Your task to perform on an android device: Go to the search bar and search for the LastPass mail.
Image 0: 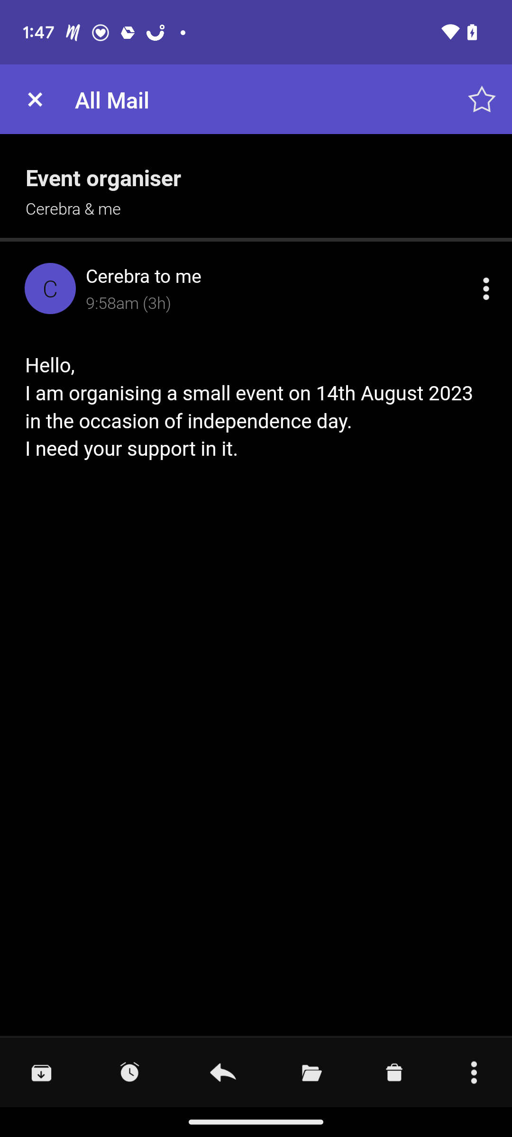
Go back to the previous screen.
Step 0: press back button
Image 1: 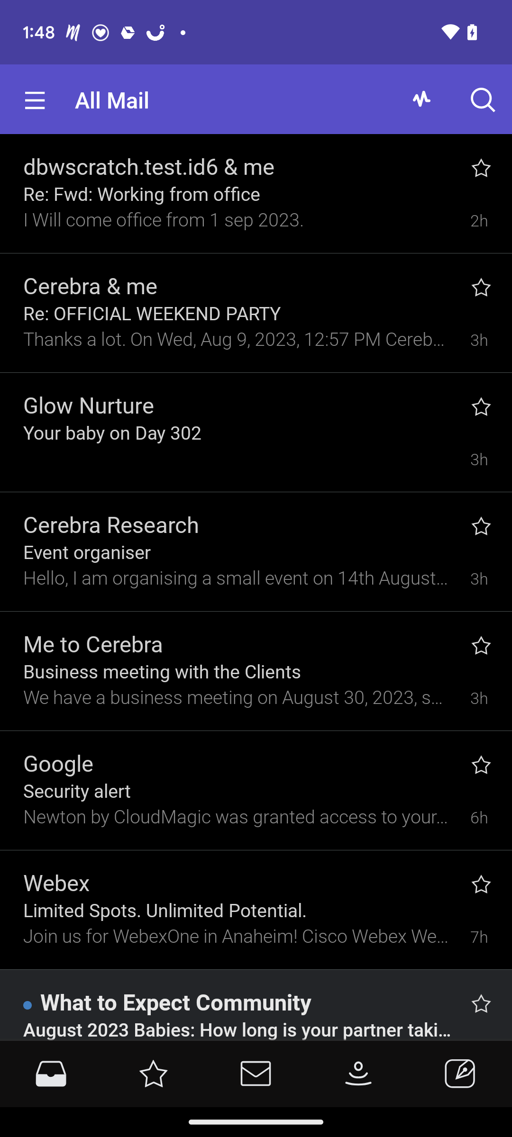
click on the search icon on the top right corner of the screen
Step 1: click (482, 99)
Image 2: 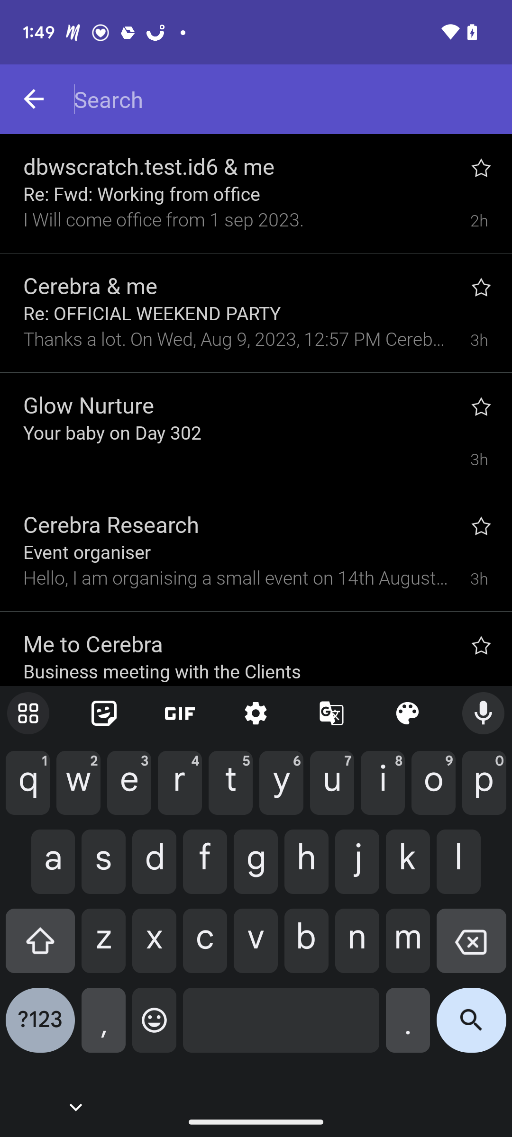
Type LastPass in the search bar at the Top.
Step 2: type "LastPass"
Image 3: 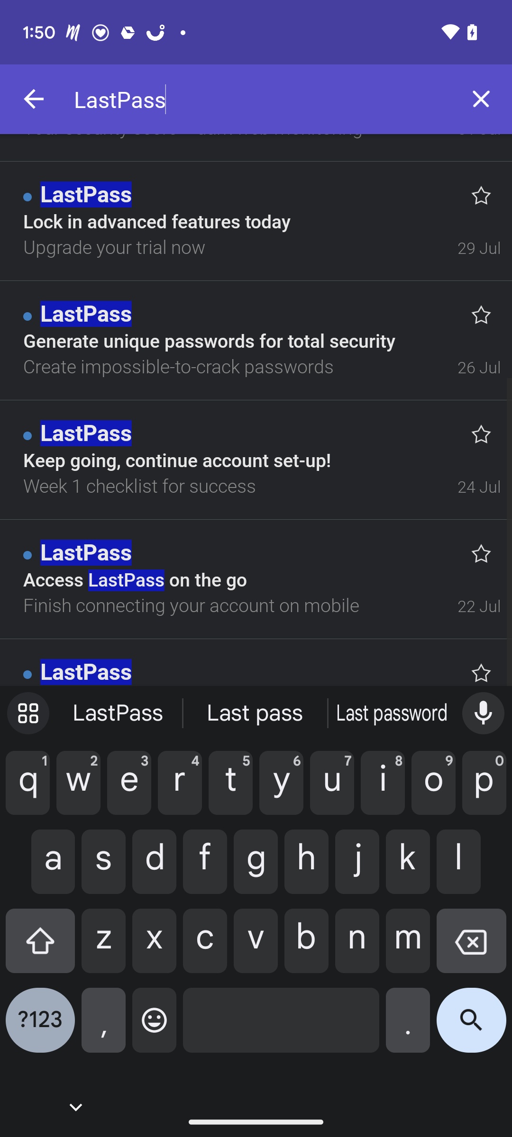
click on the search icon on the bottom right corner of the Keyboard.
Step 3: click (471, 1028)
Image 4: 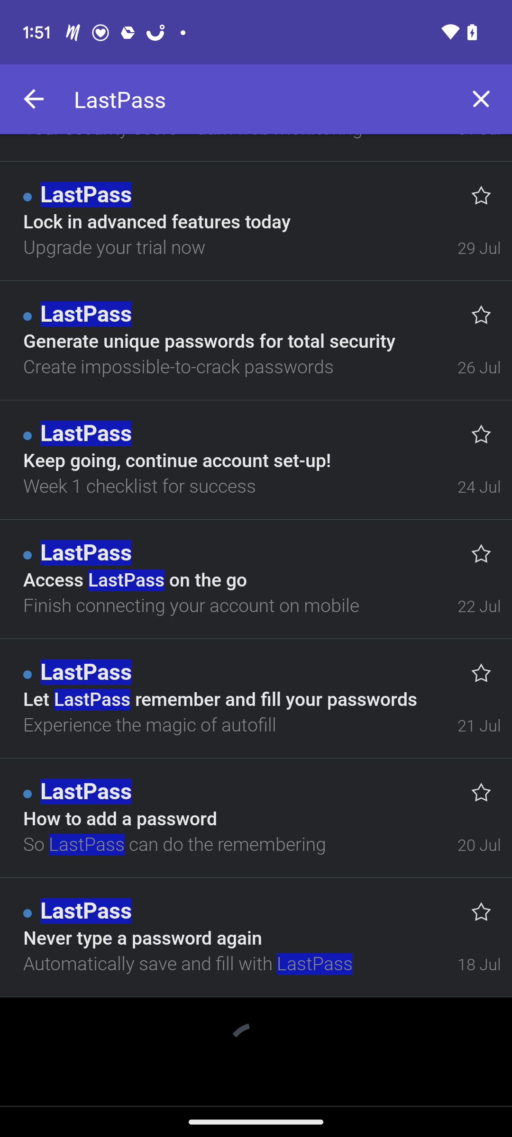
click on the search icon on the bottom right corner of the Keyboard.
Step 4: click (471, 1020)